Your task to perform on an android device: Because my friend and I have resolved to go riding every week, I want to repeat the Riding Reminder that I previously set. 
Image 0: 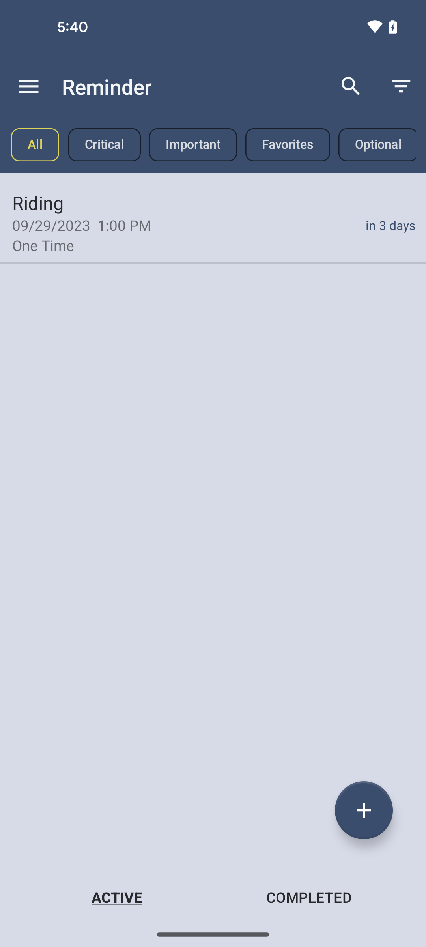
click on the Riding reminder
Step 0: click (78, 225)
Image 1: 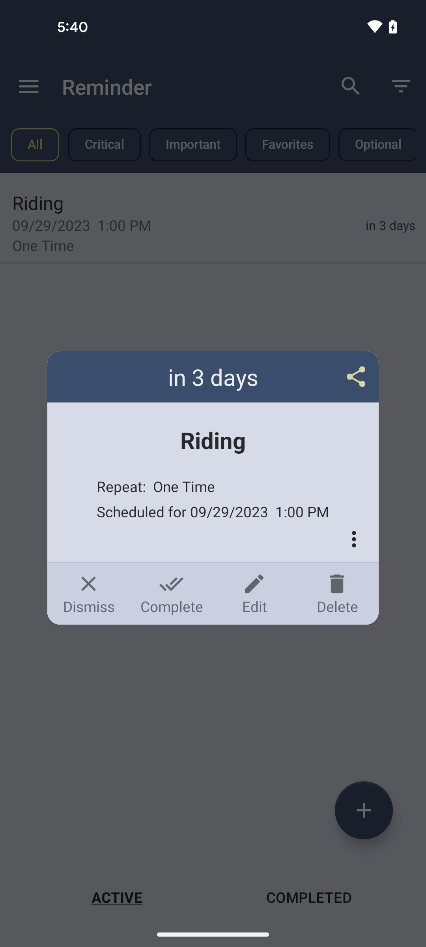
click on the edit option
Step 1: click (254, 593)
Image 2: 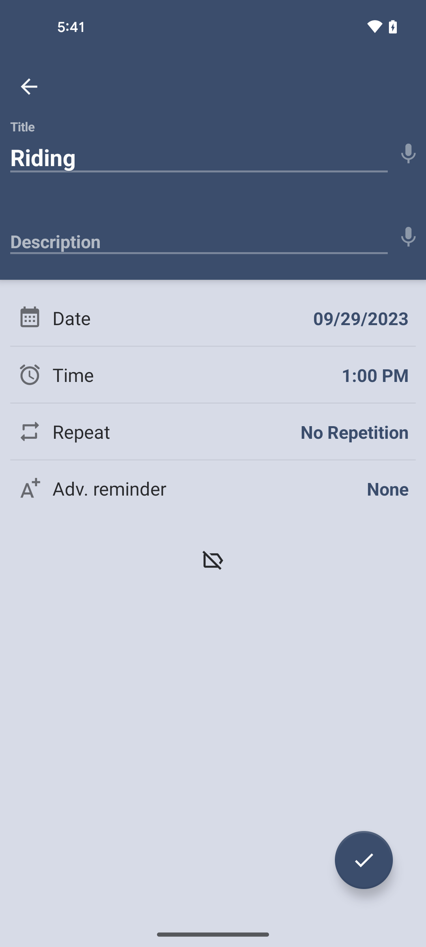
click on the Repeat option
Step 2: click (355, 432)
Image 3: 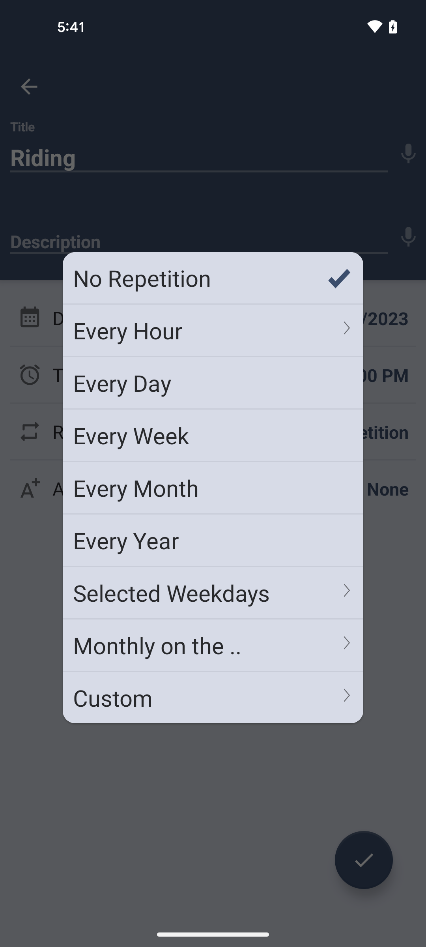
select the Every Week option
Step 3: click (213, 435)
Image 4: 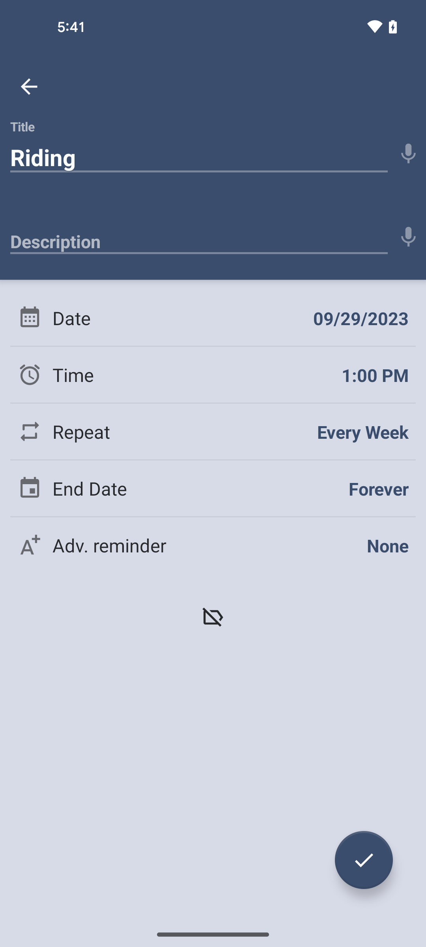
click on the tick icon at the bottom right corner of the screen to save the reminder
Step 4: click (364, 860)